Your task to perform on an android device: In the radio app, search for 94.3 FM
Image 1: 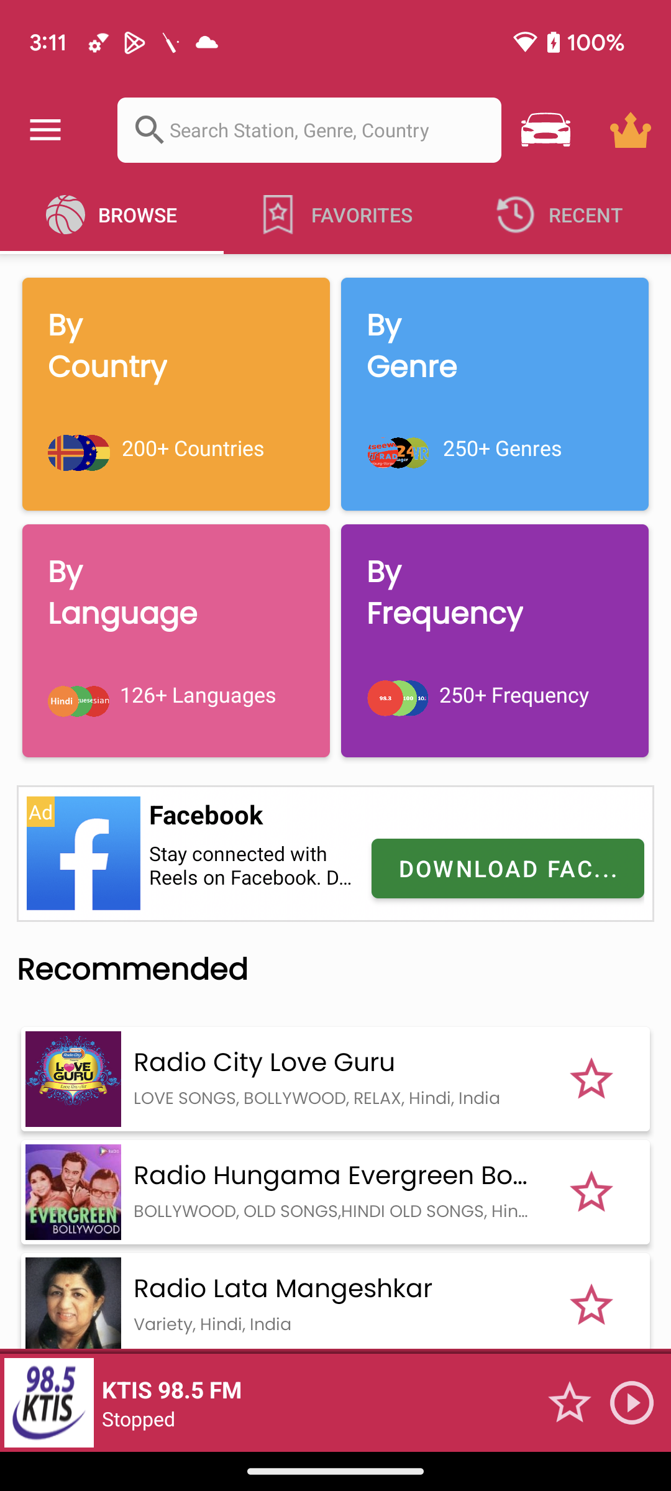
Click on the search bar 
Step 1: click (309, 130)
Image 2: 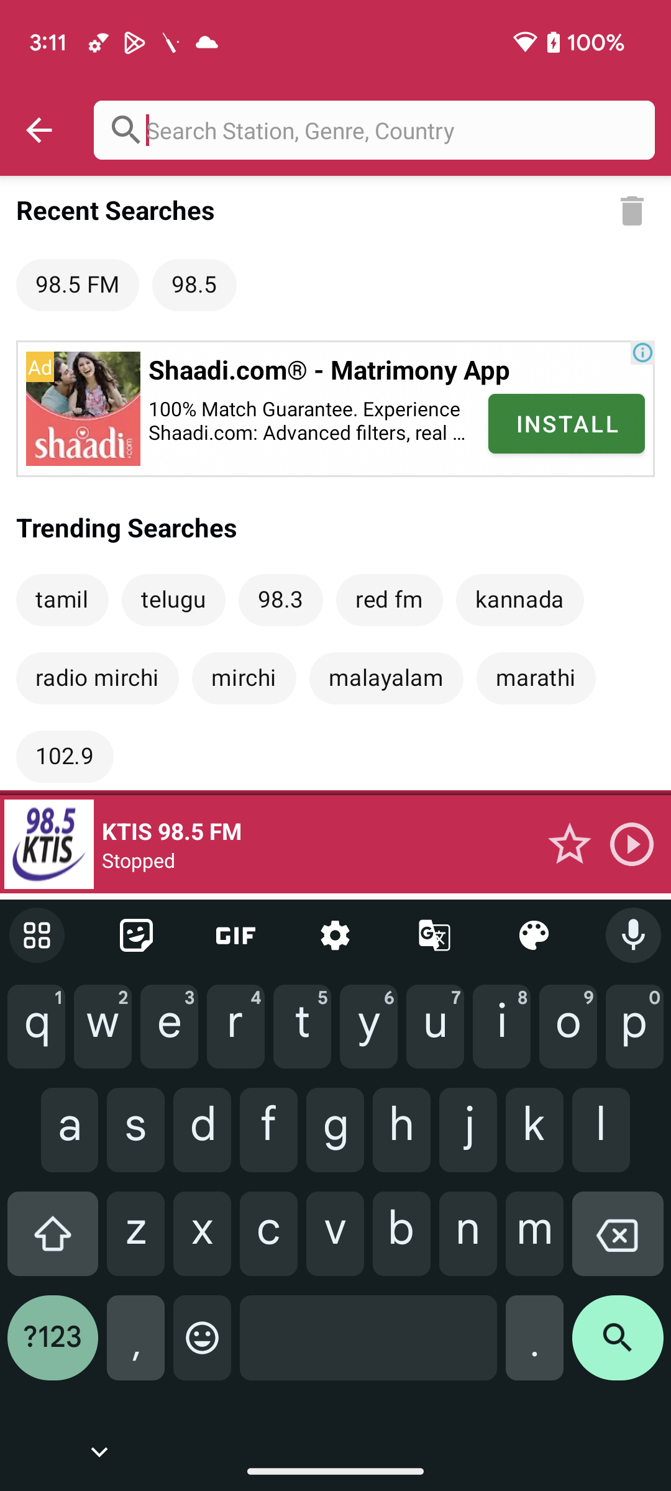
Type 94.3 FM in search bar
Step 2: type "94.3 FM"
Image 3: 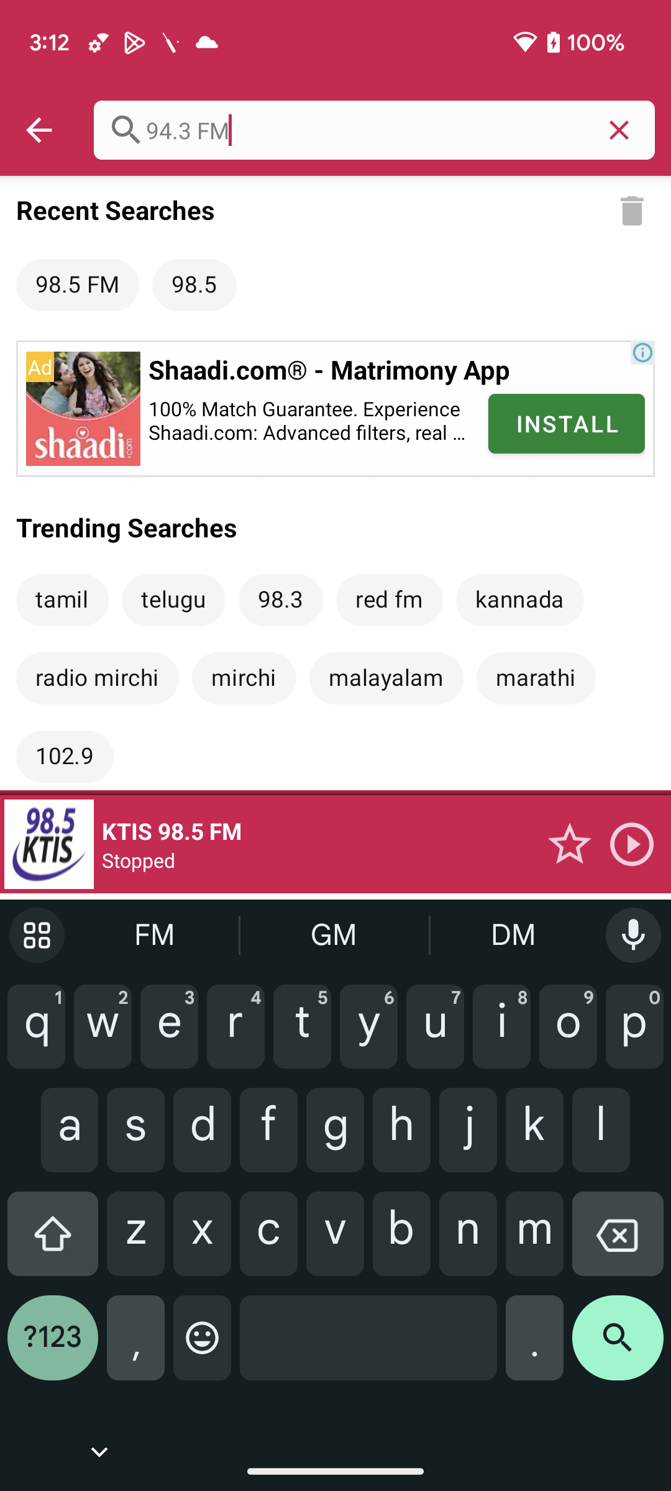
Click on the search icon at the bottom right corner of the screen
Step 3: click (618, 1347)
Image 4: 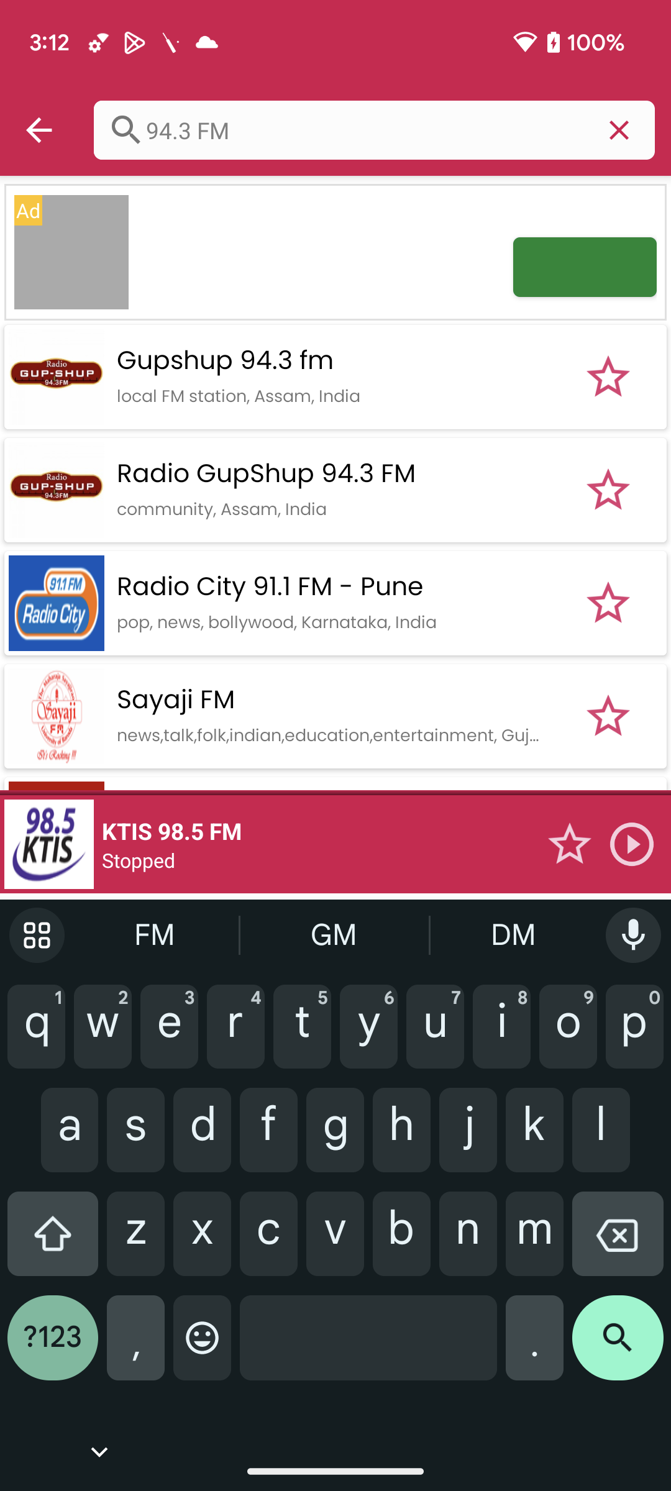
Click on Radio GupShup 94.3 FM 
Step 4: click (333, 476)